Your task to perform on an android device: Search for the Location from Via Amsterdam to Amstelpark Amsterdam and track the direction by Bus.
Image 0: 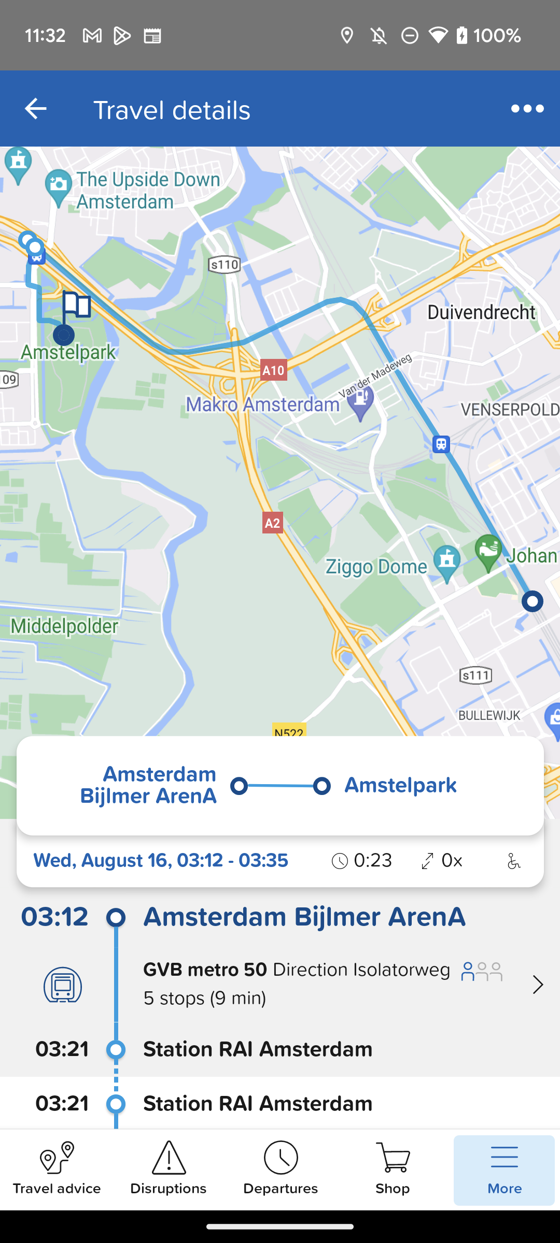
Click on the travel advice icon at bottom left of the screen
Step 0: click (53, 1149)
Image 2: 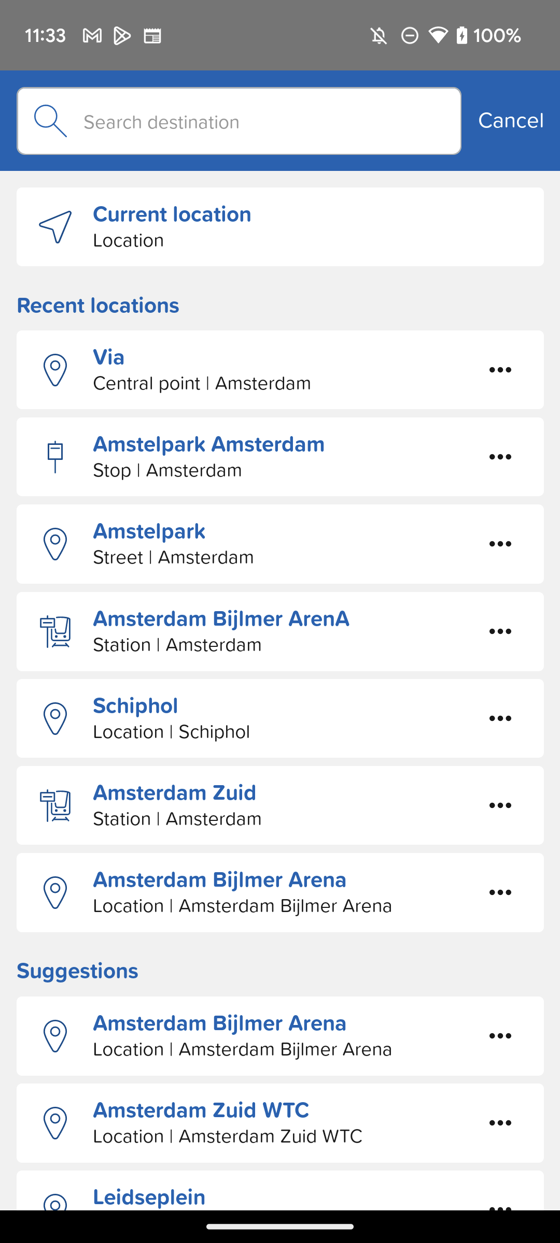
Click on the search bar
Step 2: click (239, 121)
Image 3: 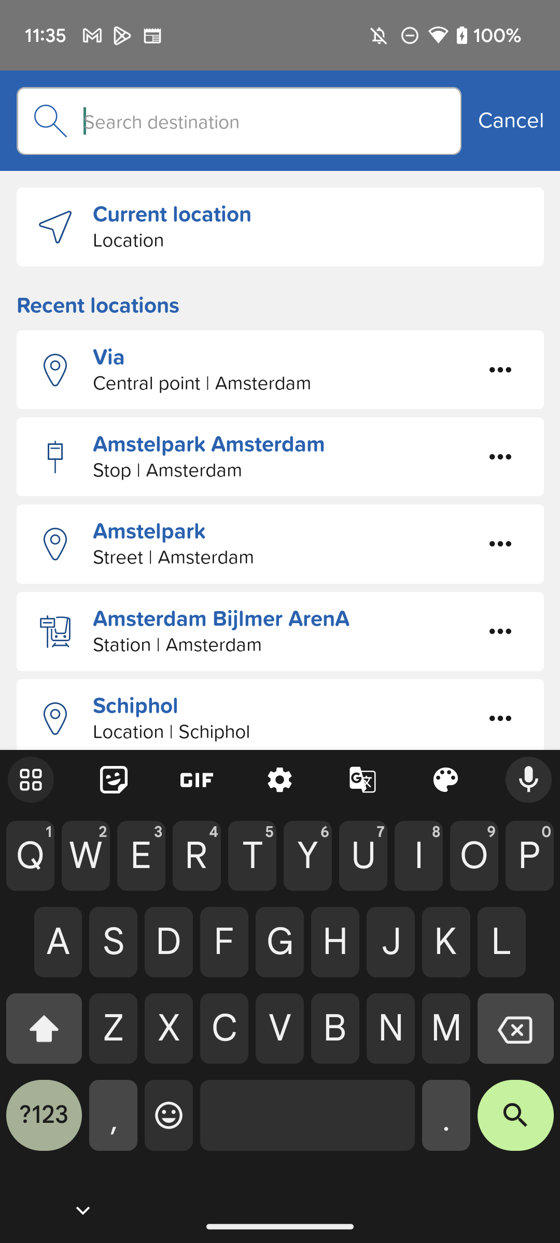
Type " Amstelpark Amsterdam" in search bar
Step 3: type " Amstelpark Amsterdam "
Image 4: 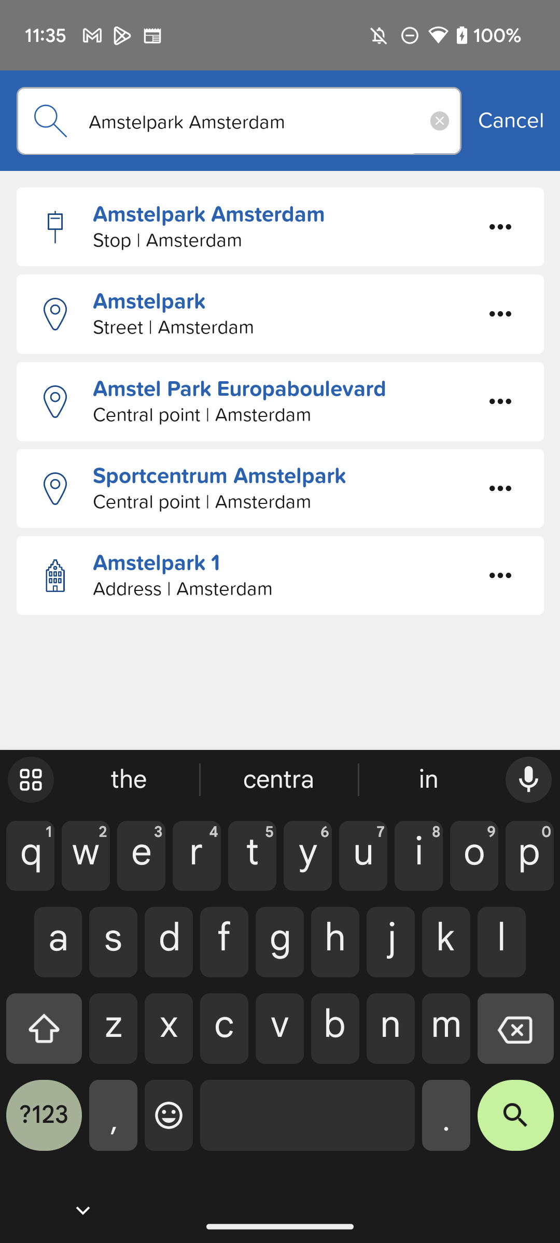
Click on the  Amstelpark Amsterdam first result
Step 4: click (291, 218)
Image 5: 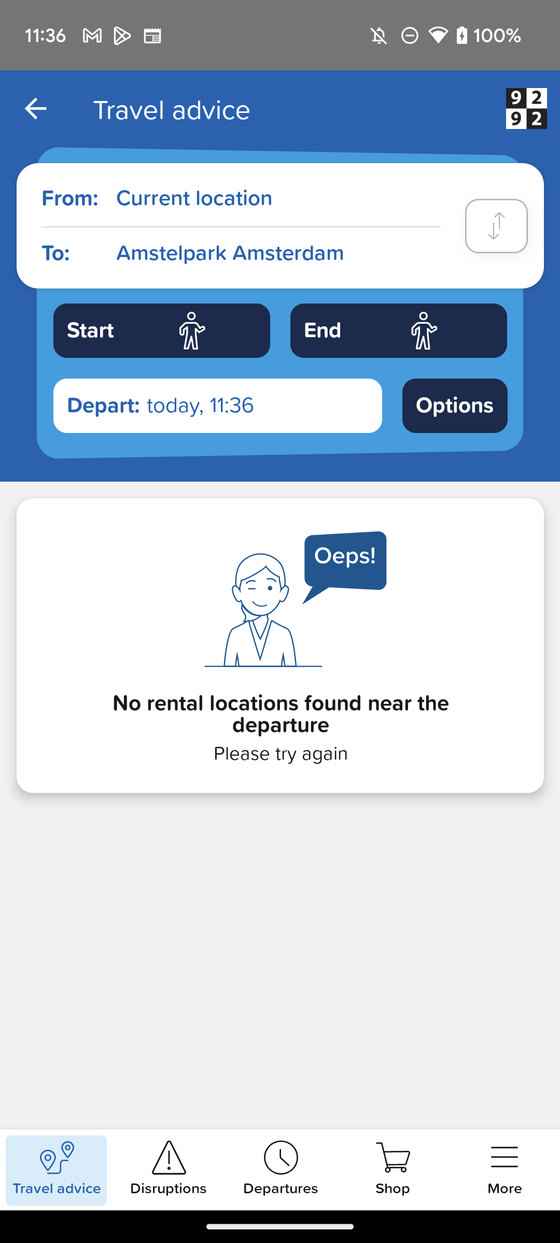
Click on the current location option
Step 5: click (278, 199)
Image 6: 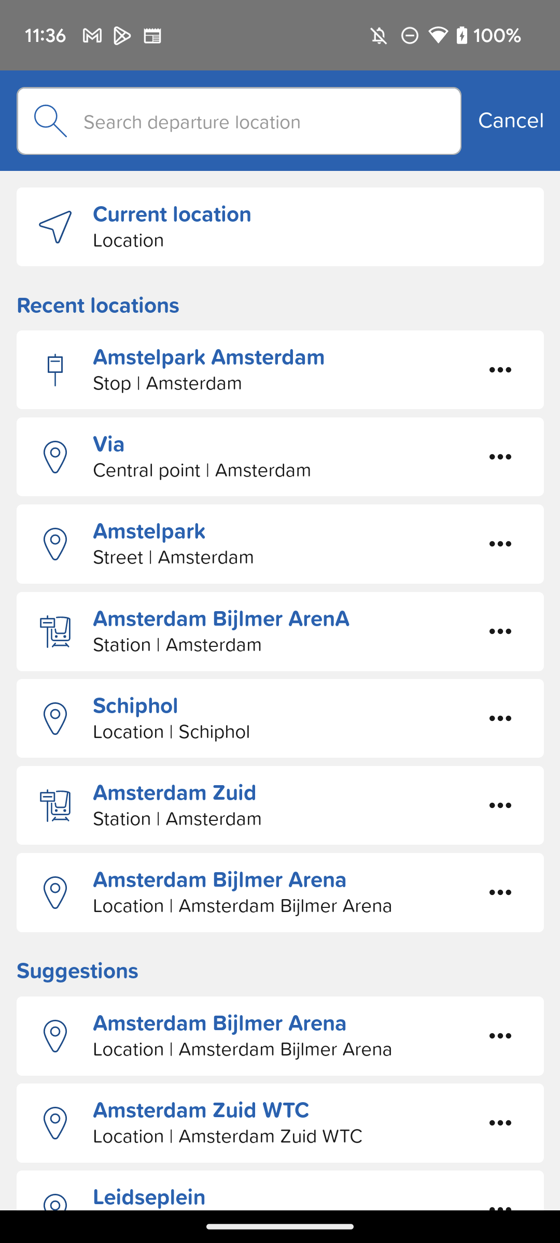
Click on the search bar
Step 6: click (239, 121)
Image 7: 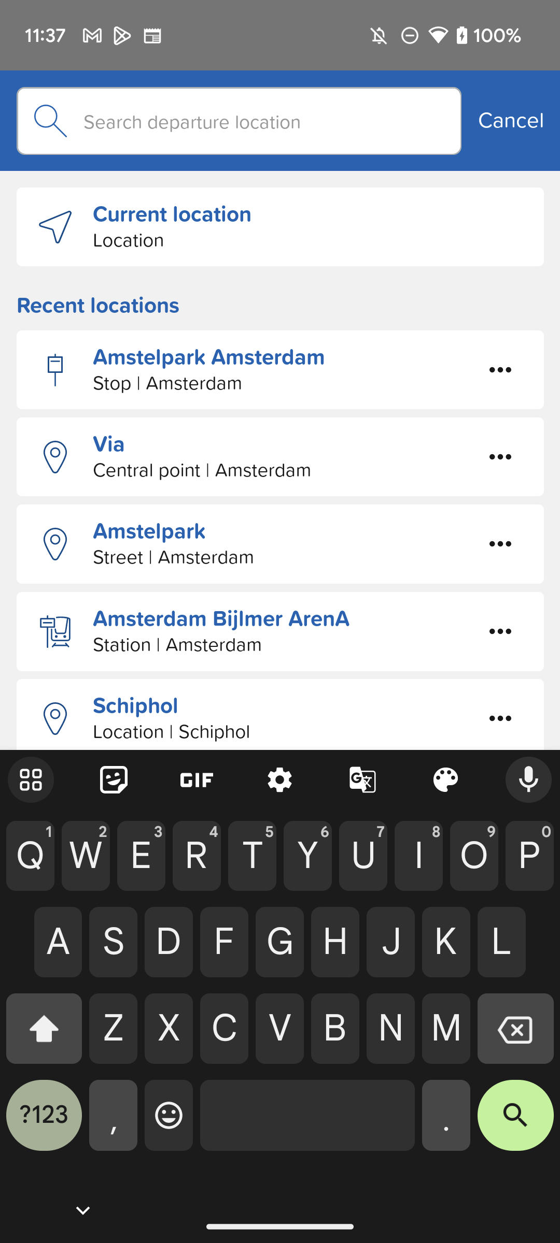
Type " Via Amsterdam" in search bar
Step 7: type " Via Amsterdam "
Image 8: 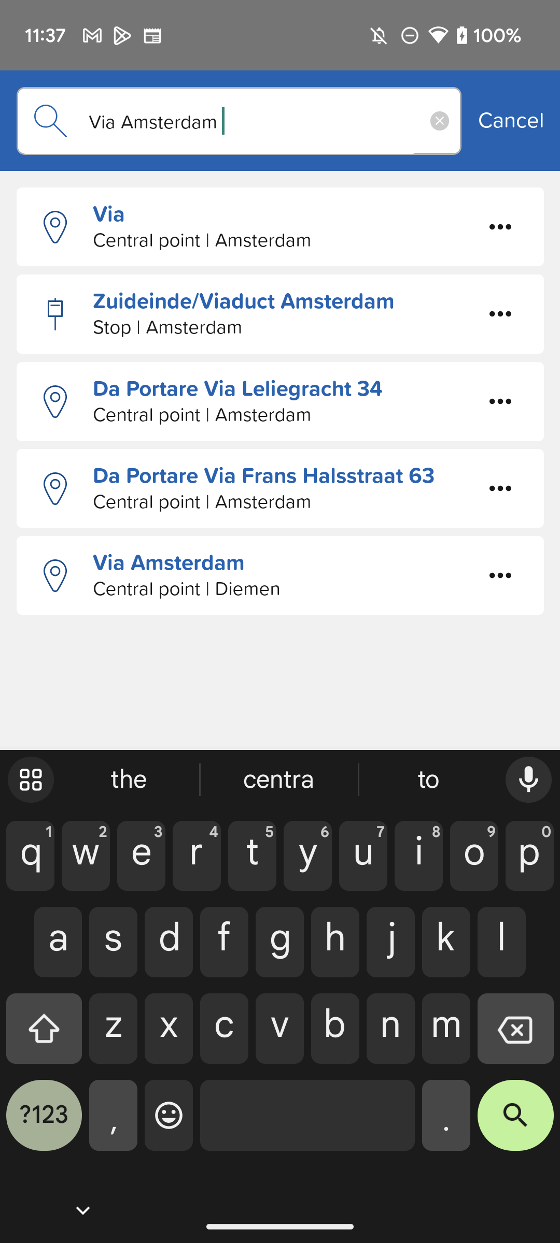
Click on the  Via first result
Step 8: click (291, 218)
Image 9: 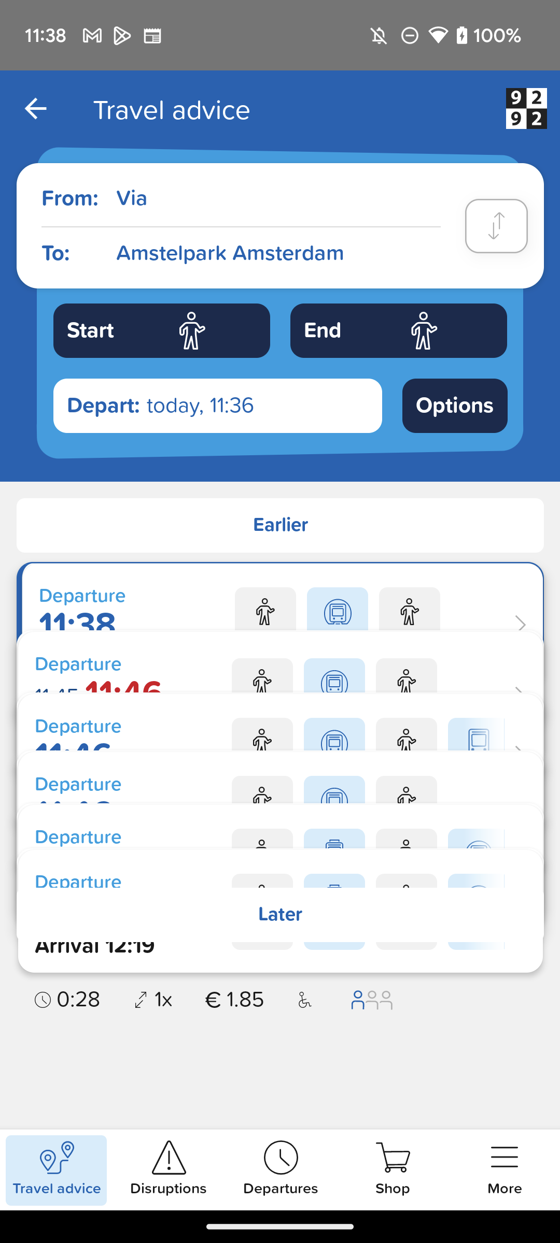
Click on the  Via first result
Step 9: wait
Image 10: 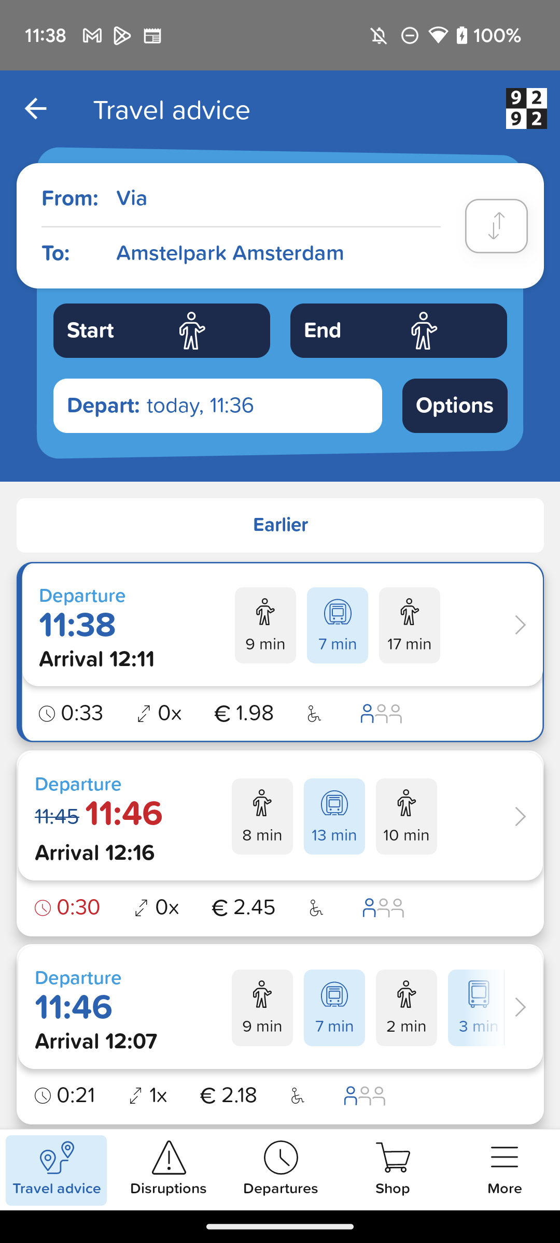
Click on the options button just below the end icon
Step 10: click (465, 419)
Image 11: 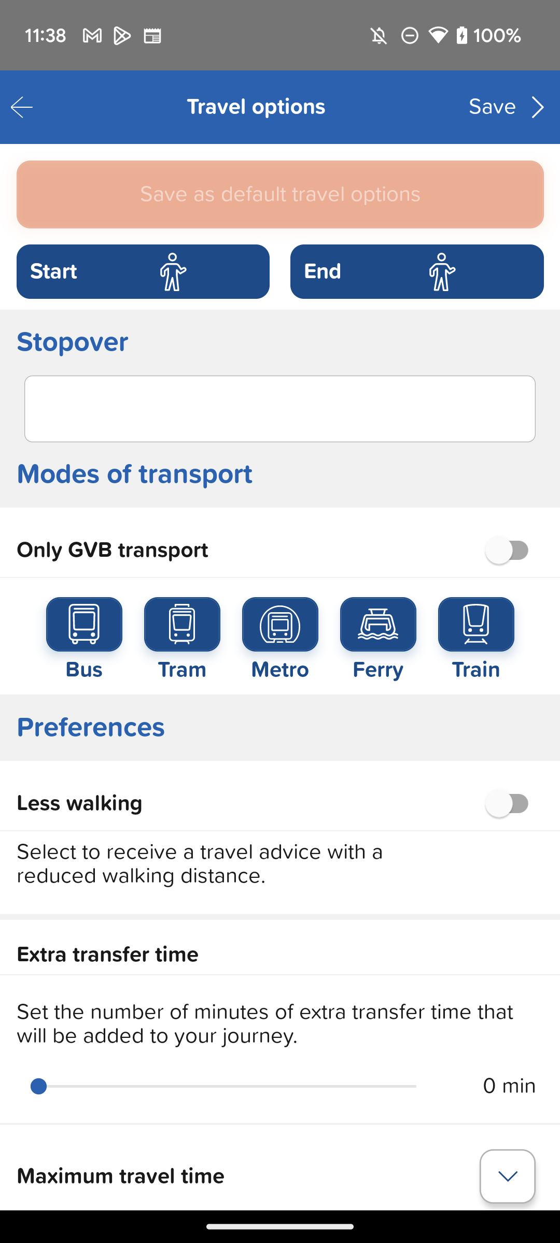
click on the tram icon to unselect
Step 11: click (182, 624)
Image 12: 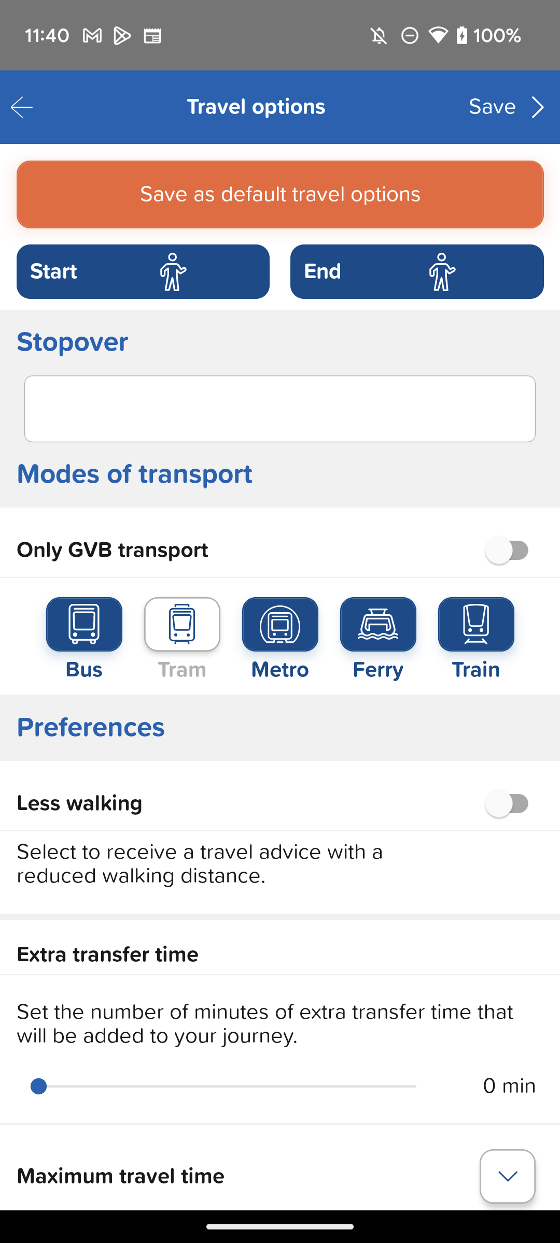
Click on the Metro icon to unselect
Step 12: click (280, 624)
Image 13: 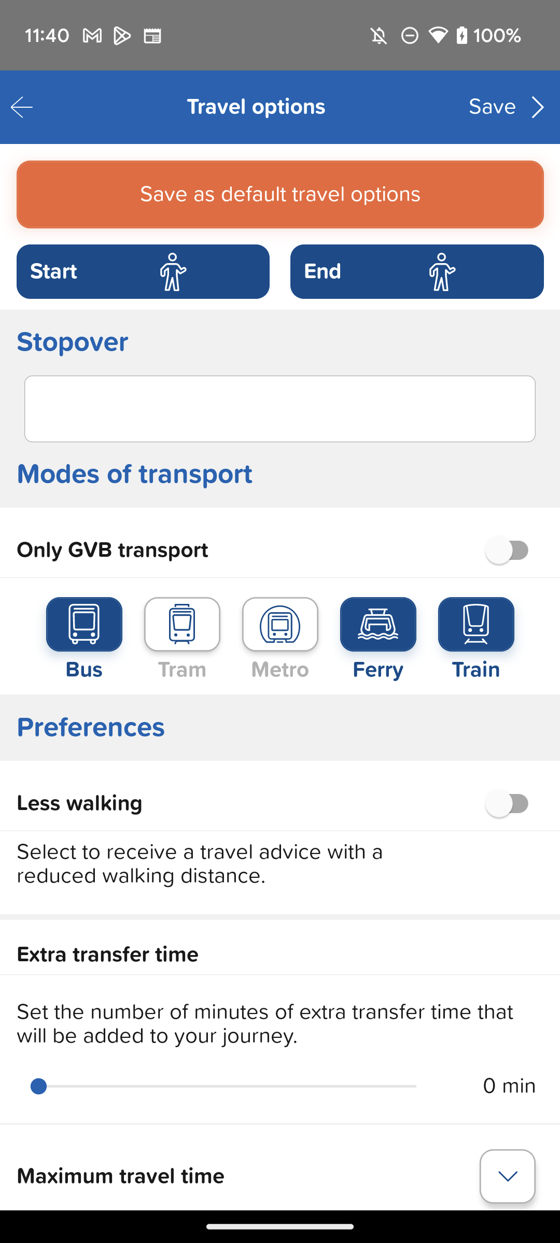
Click on the ferry icon to unselect
Step 13: click (378, 624)
Image 15: 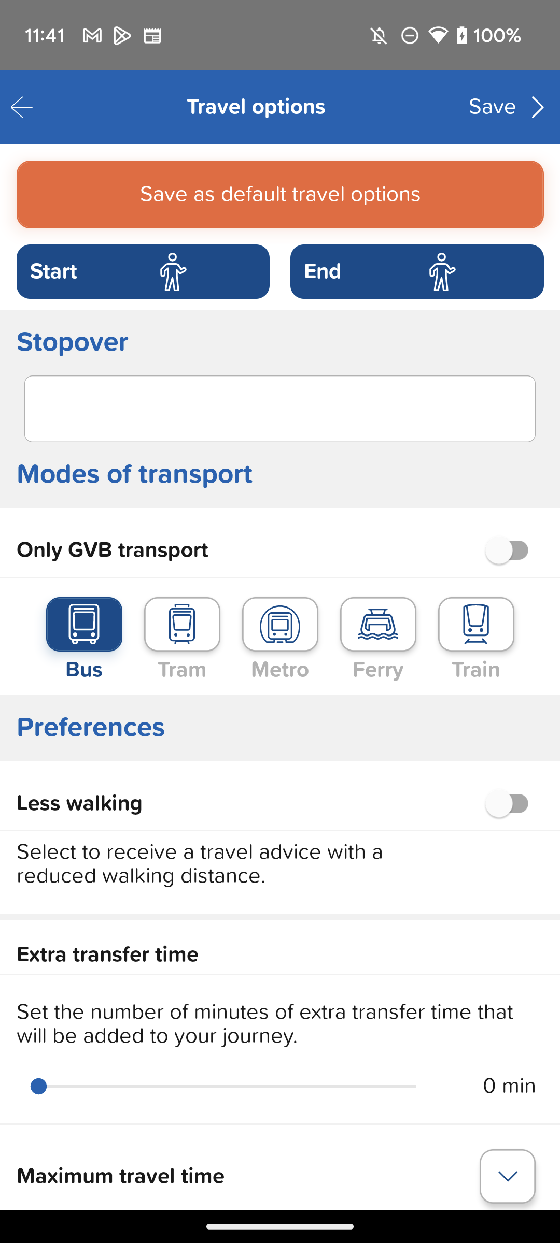
Click on the save option at the top left of the screen
Step 15: click (492, 107)
Image 16: 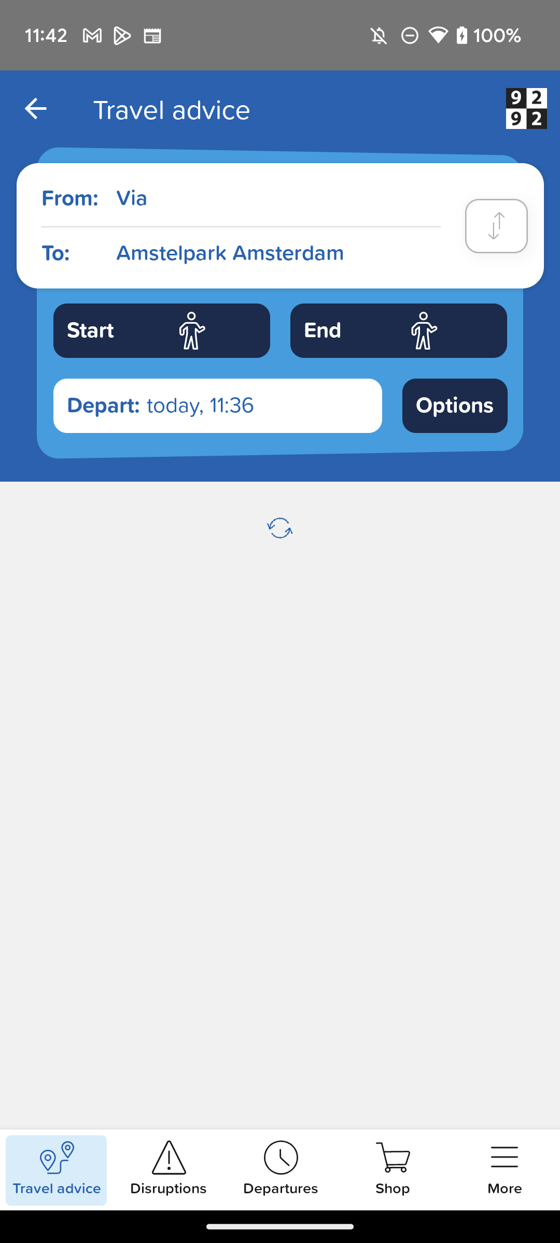
Click on the save option at the top left of the screen
Step 16: wait
Image 17: 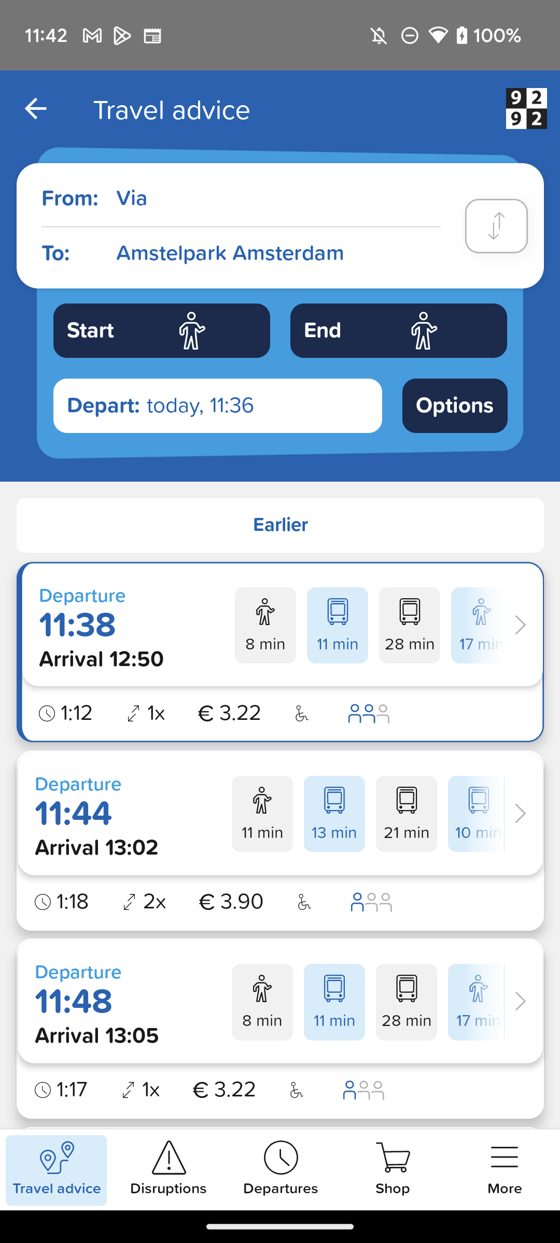
Click on the departure time 11:38 option
Step 17: click (130, 626)